Your task to perform on an android device: View MDH meat masala details on the Big Basket app.
Image 0: 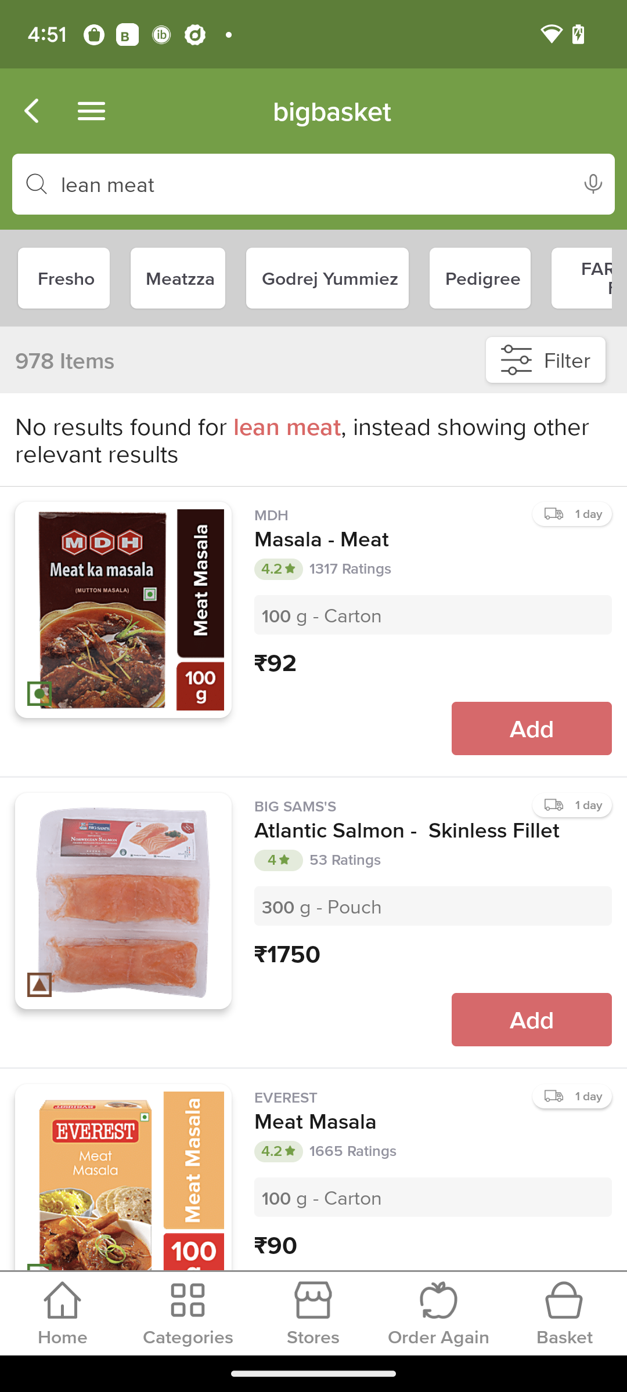
Click on the first image on the left side of the screen.
Step 0: click (123, 610)
Image 1: 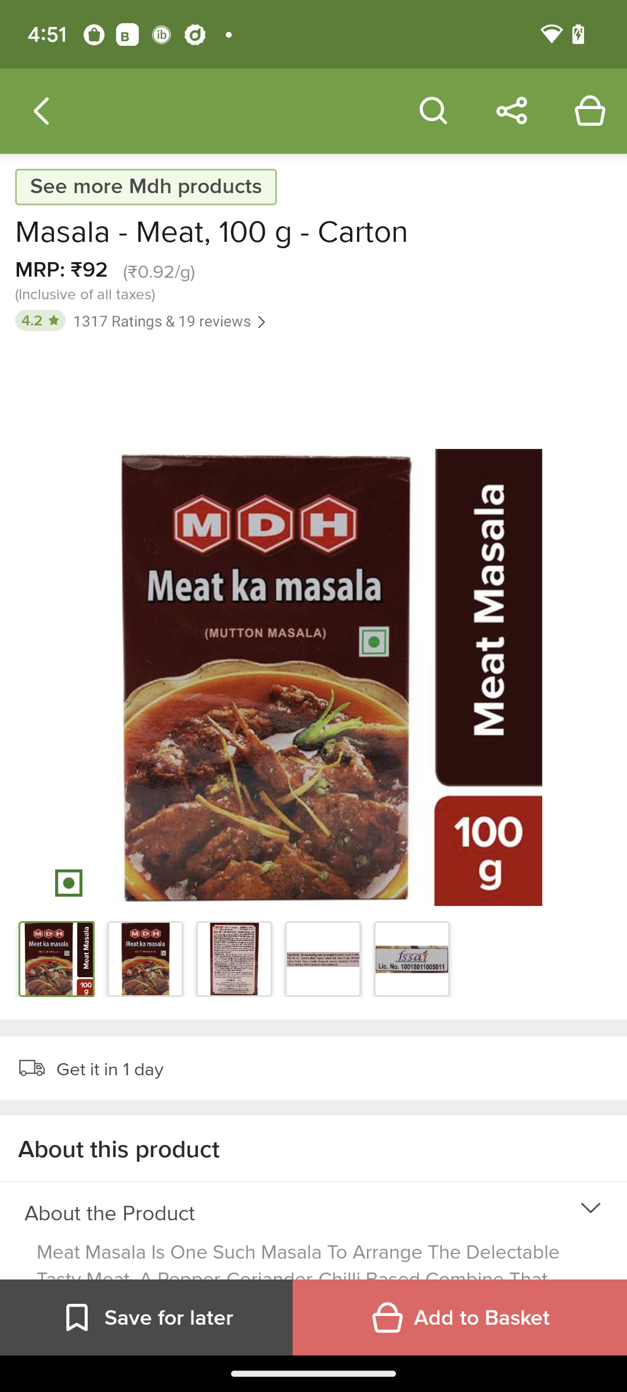
Scroll up
Step 1: scroll down